Your task to perform on an android device: I think a tracker is required for good fitness.I installed a tracker app called google fit. Set up Account in the Google Fit app
Image 0: 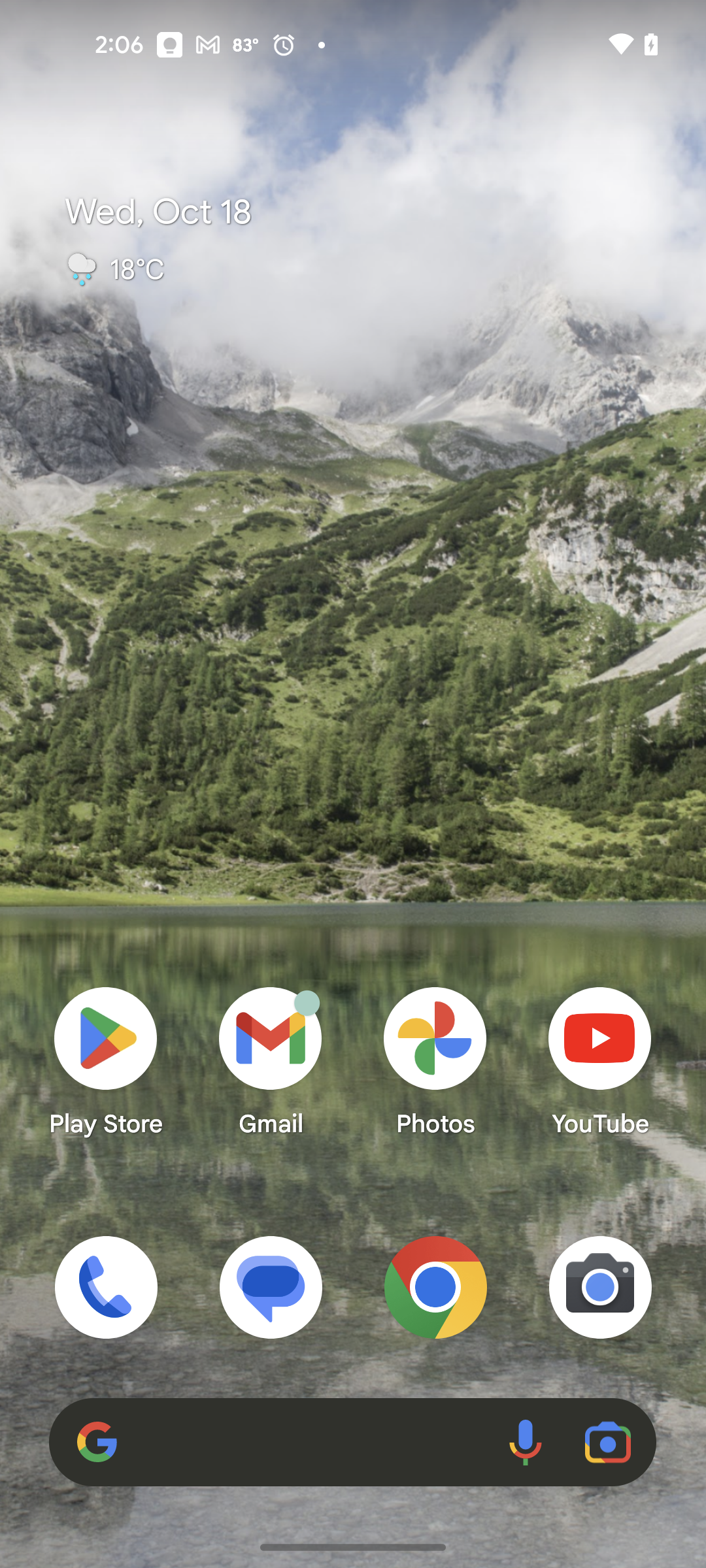
Open the Google Fit app
Step 0: open app "Fit"
Image 1: 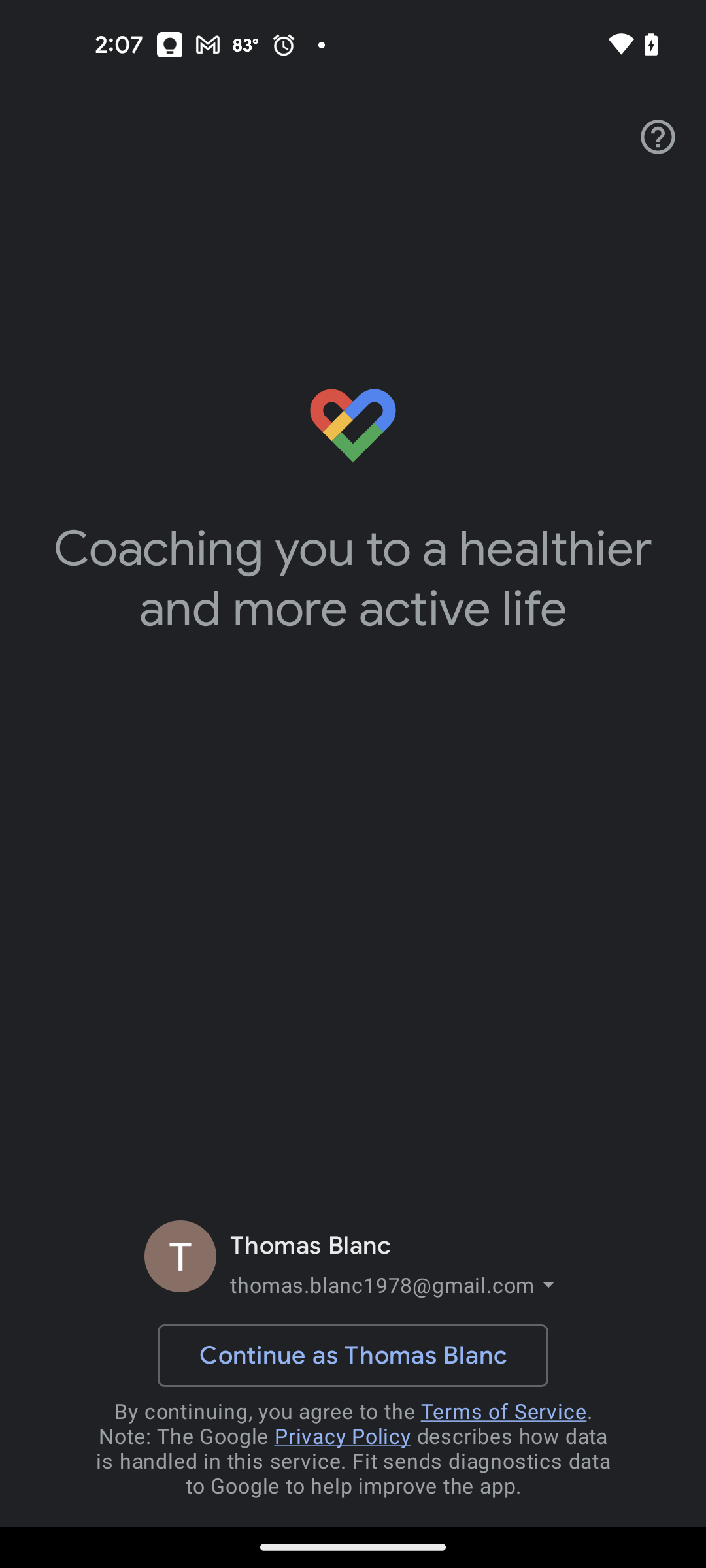
Click on the Continue a Thomas Blanc button at the bottom of the screen
Step 1: click (352, 1355)
Image 2: 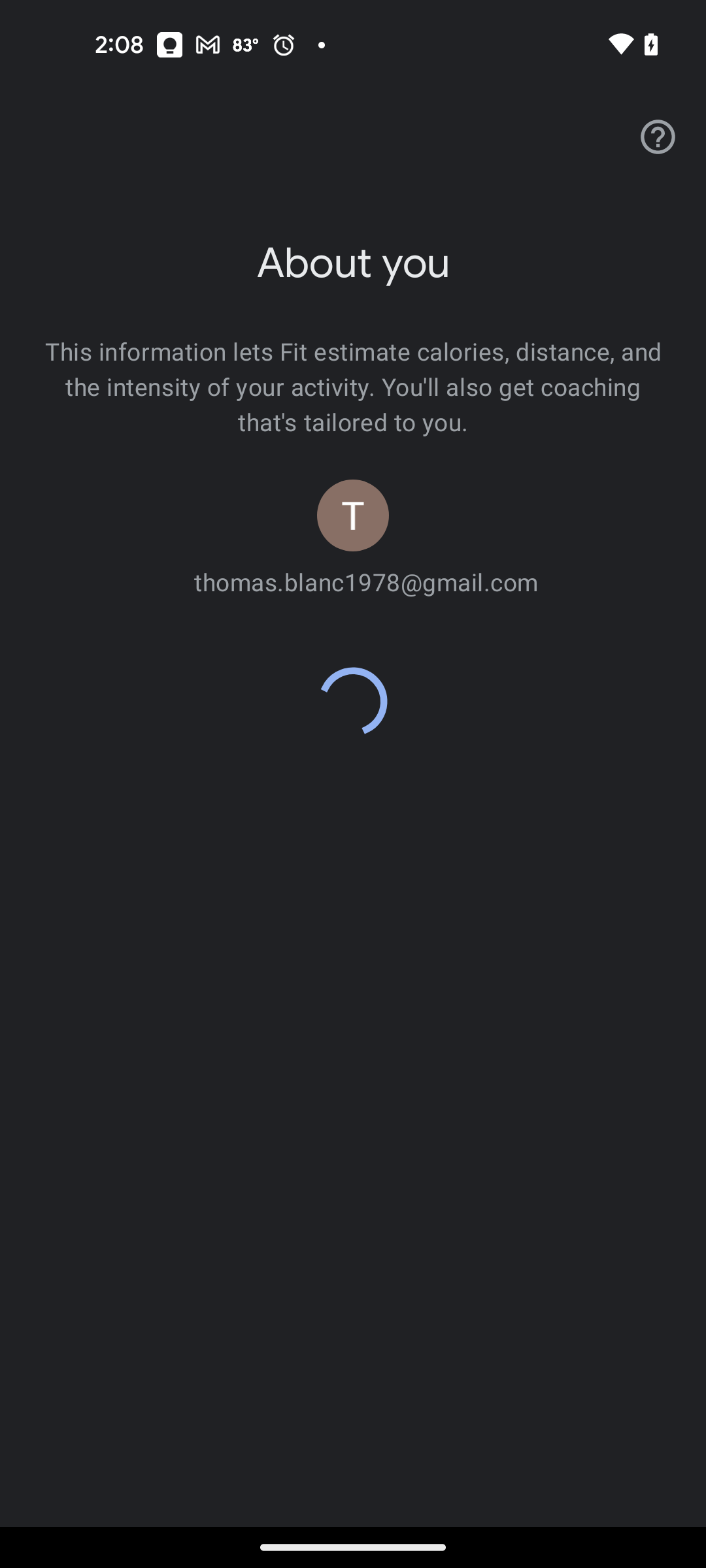
Click on the Continue a Thomas Blanc button at the bottom of the screen
Step 2: wait
Image 4: 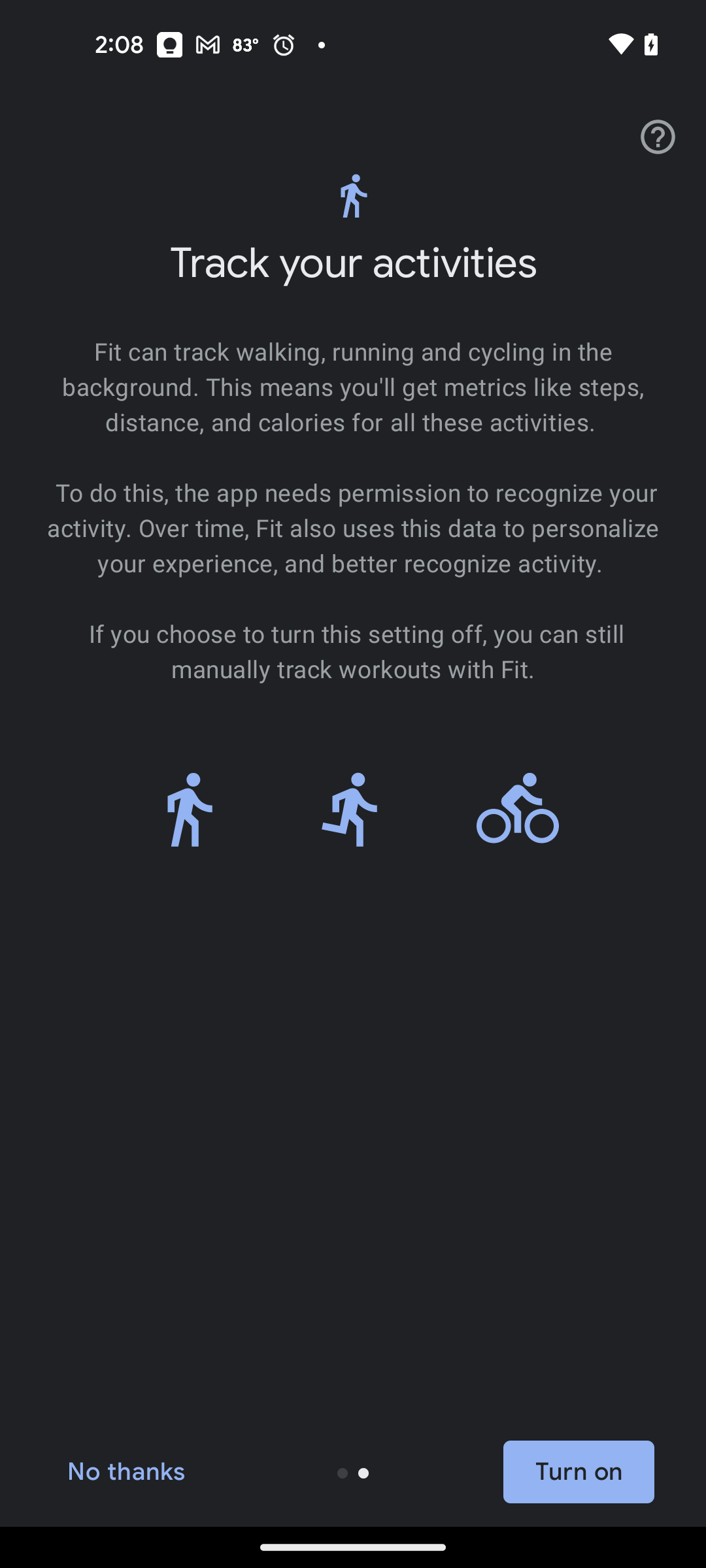
Click on the Turn on button at the bottom right of the screen
Step 4: click (579, 1471)
Image 5: 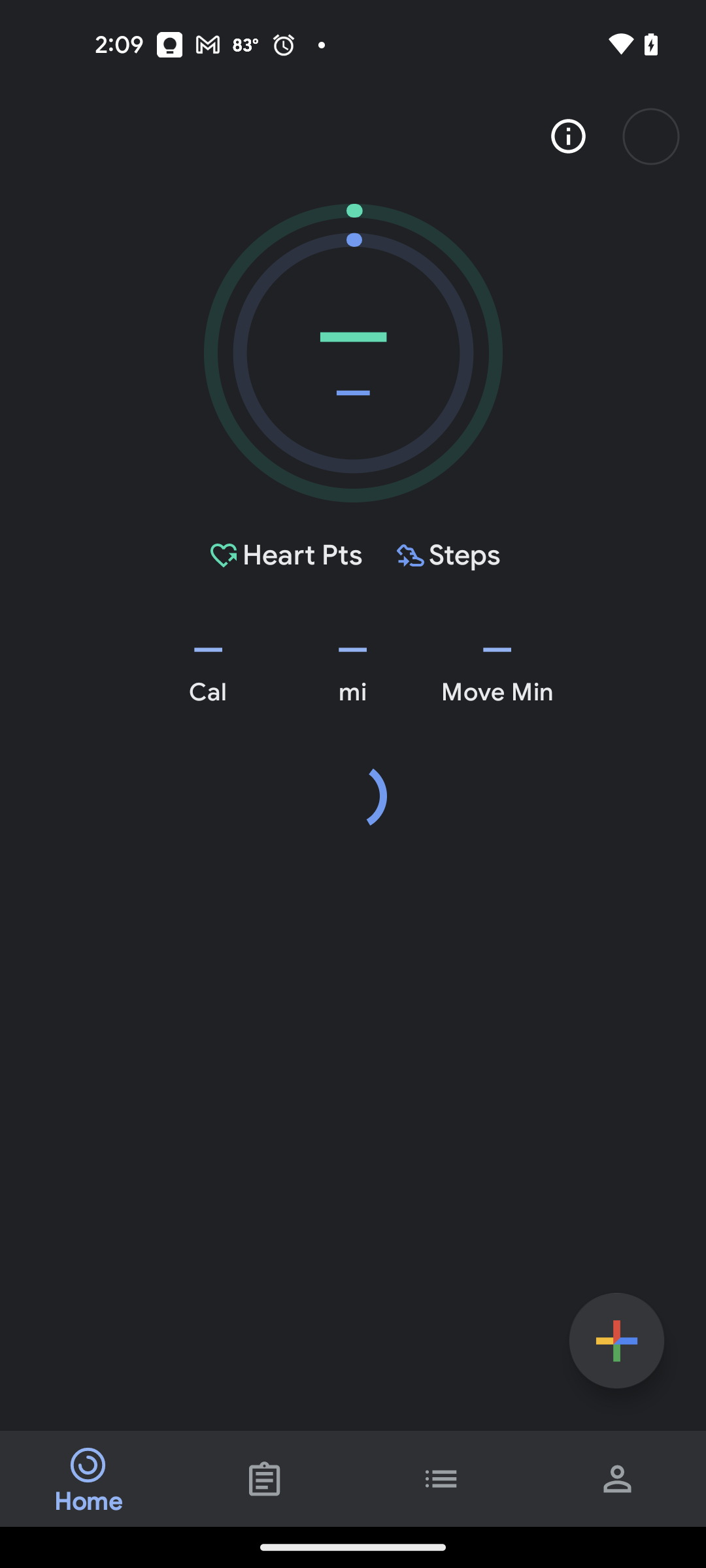
Click on the Turn on button at the bottom right of the screen
Step 5: wait
Image 6: 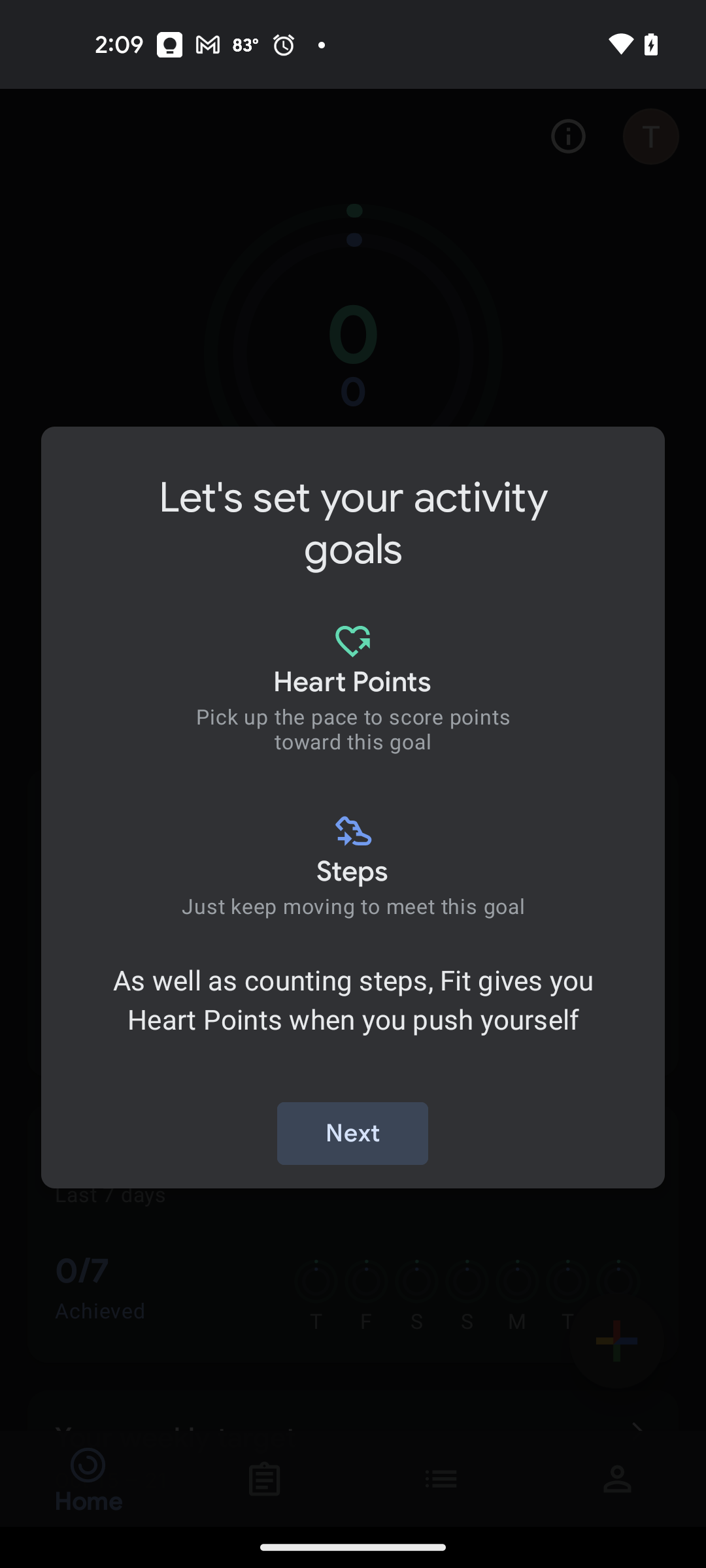
Click on the Next button
Step 6: click (352, 1133)
Image 7: 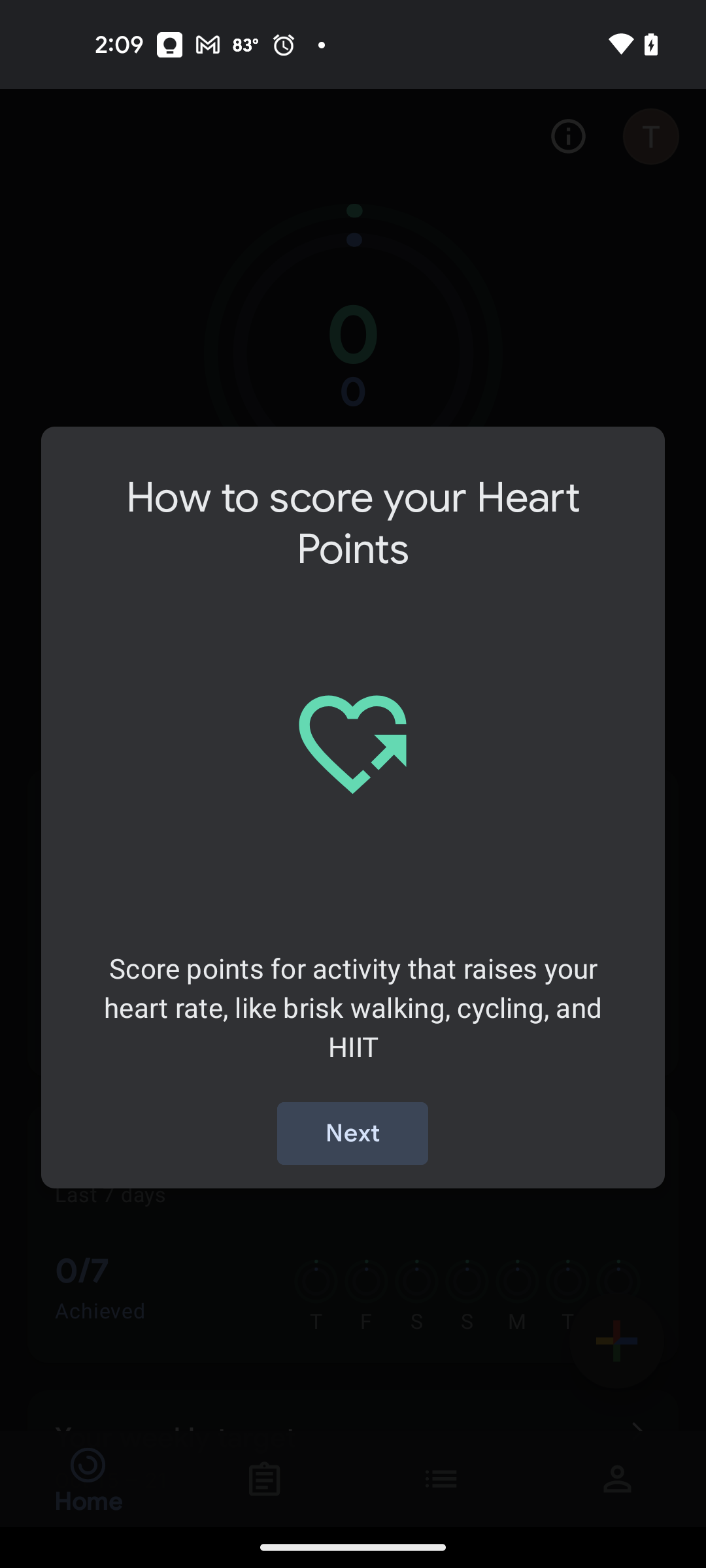
Click on the Next button
Step 7: click (352, 1133)
Image 8: 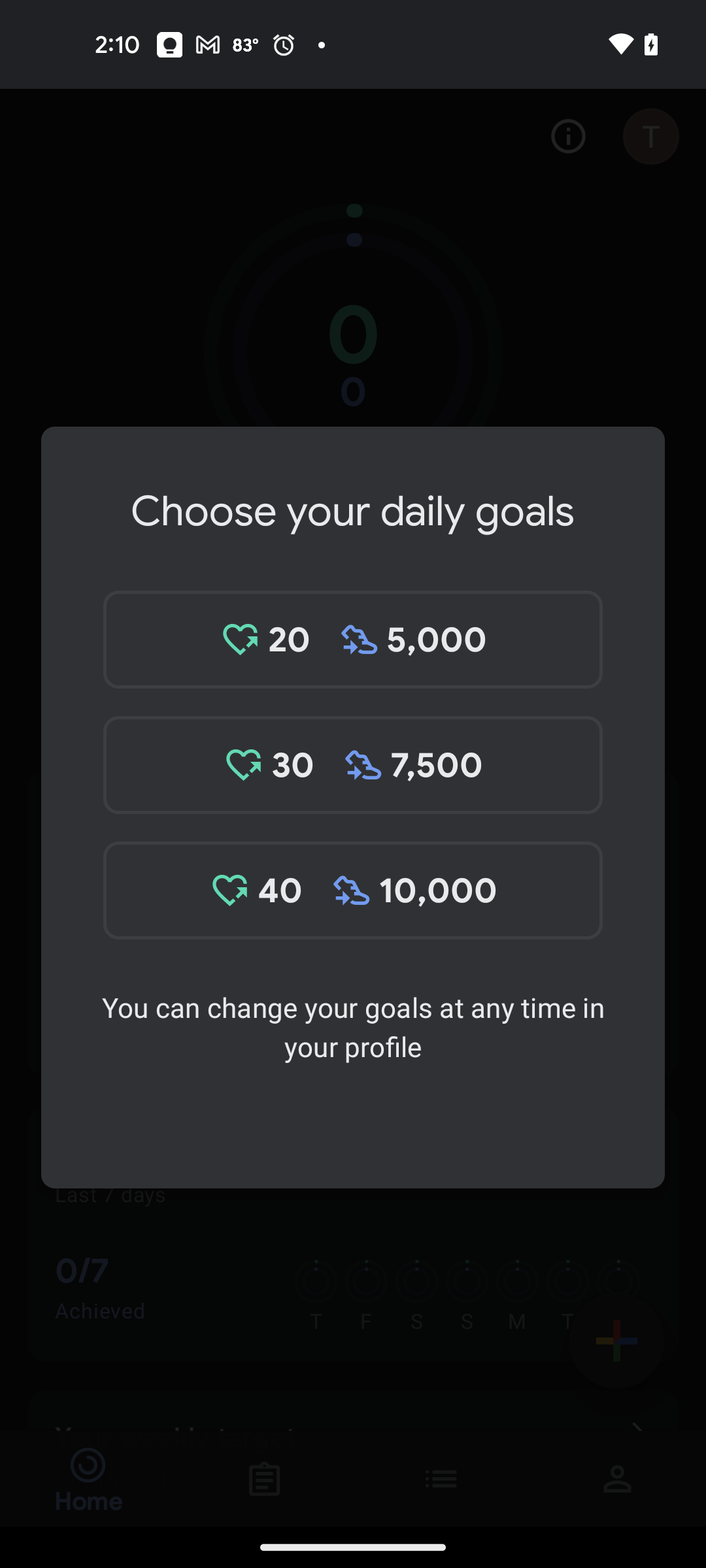
Click on the first option in daily goals section
Step 8: click (412, 639)
Image 9: 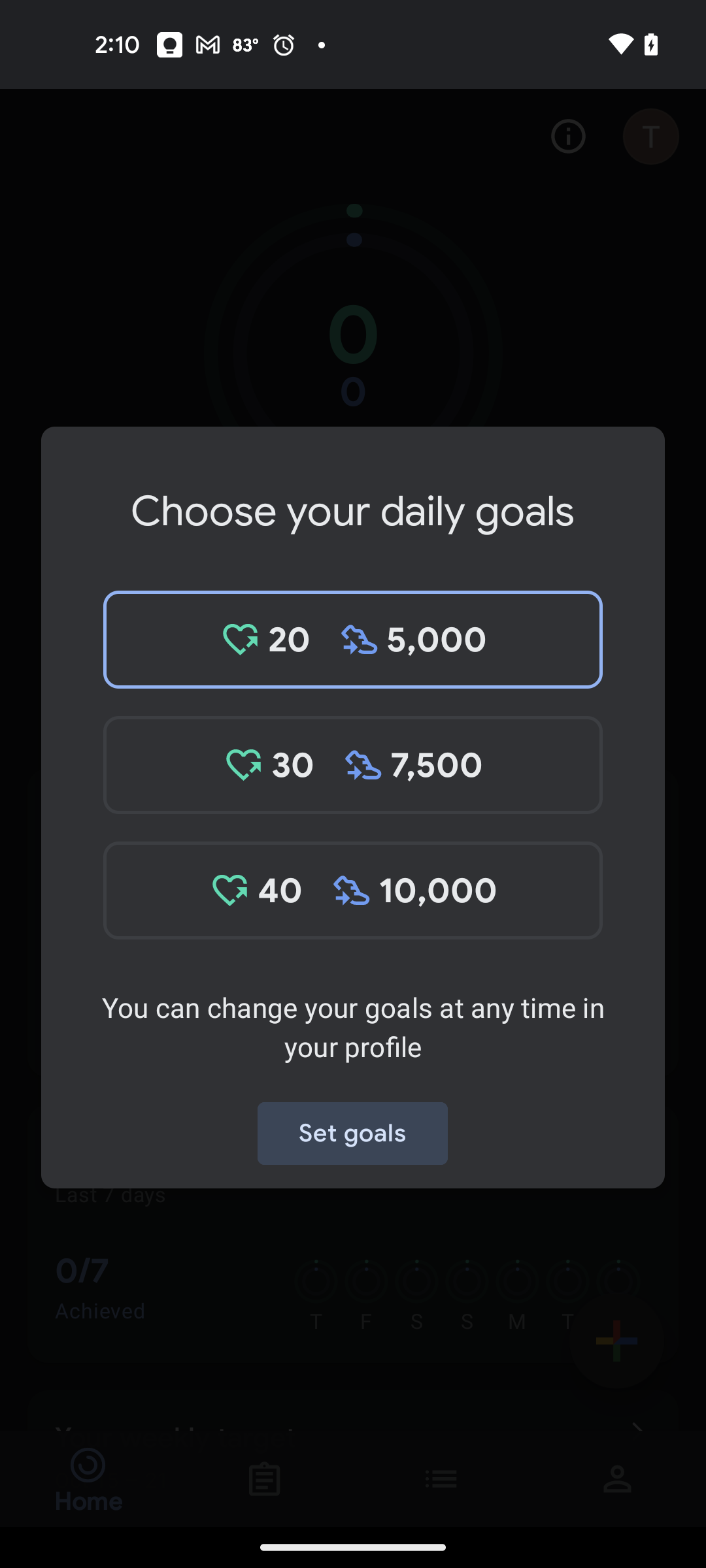
Click on the Set goals button
Step 9: click (352, 1133)